Your task to perform on an android device: Unmark the Star Mark on the Natalie Larson Mail on the Gmail App.
Image 0: 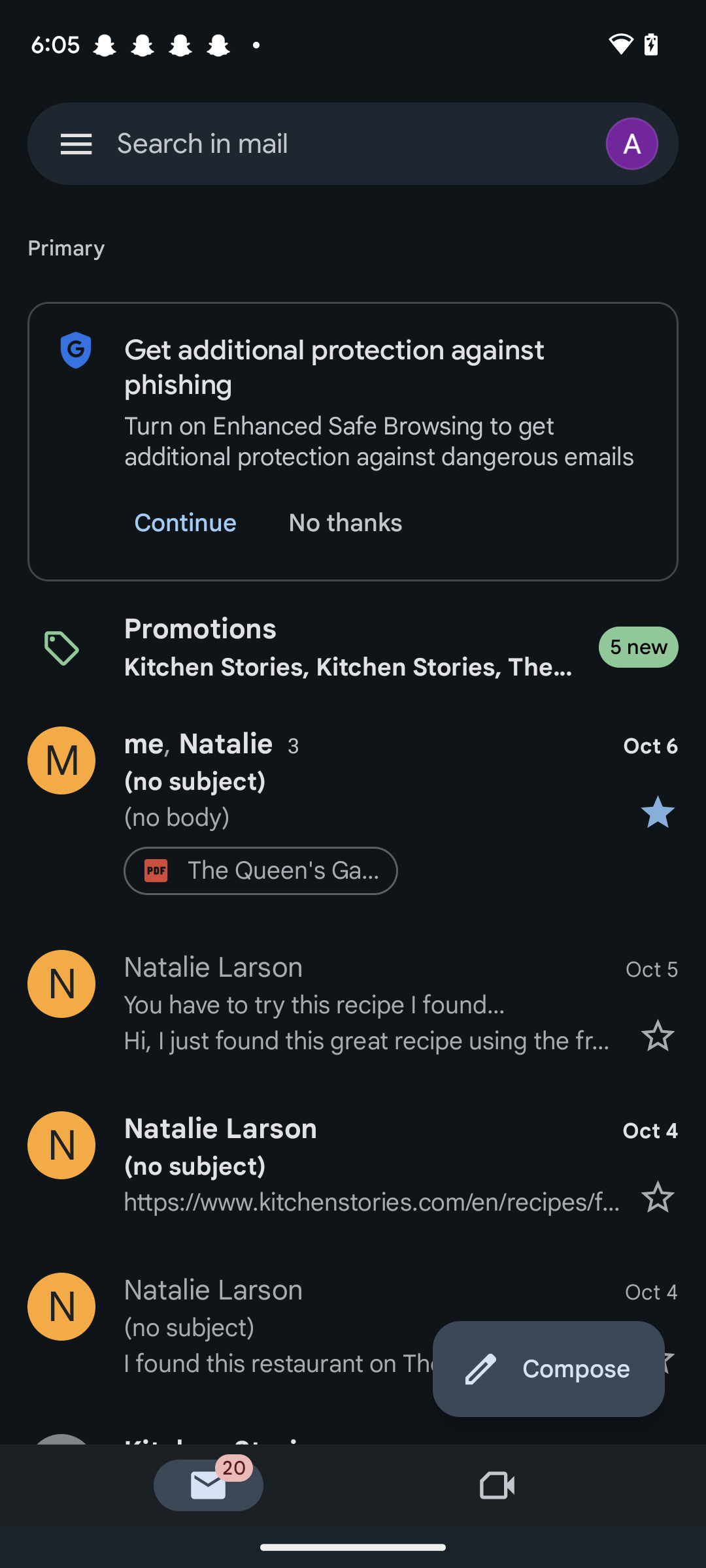
Click on the Star icon on the right side of the natalie larson first mail.
Step 0: click (353, 810)